Your task to perform on an android device: I want to make copy of Auto image to my drive only
Image 0: 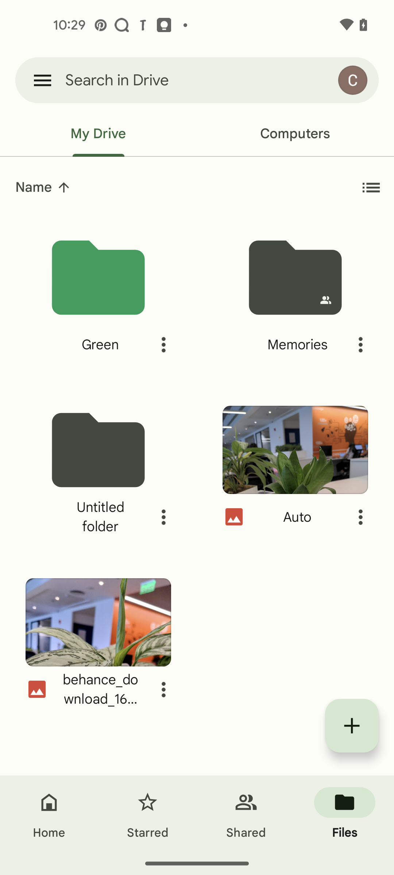
click on the 3 dot icon of auto image
Step 0: click (360, 517)
Image 1: 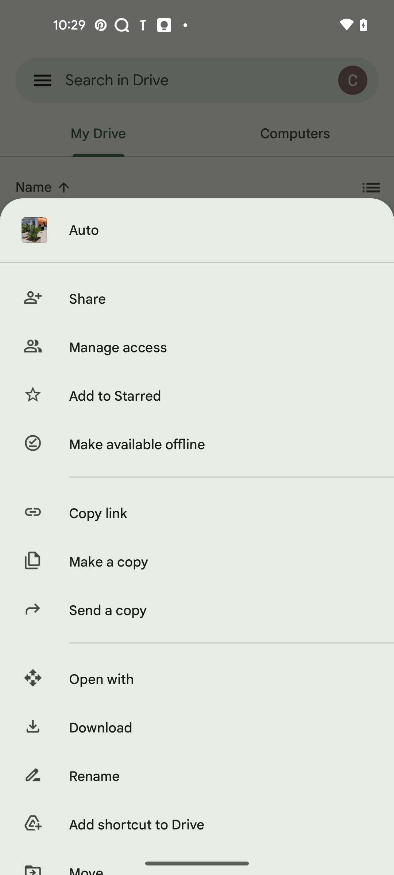
click on the make a copy option
Step 1: click (220, 562)
Image 2: 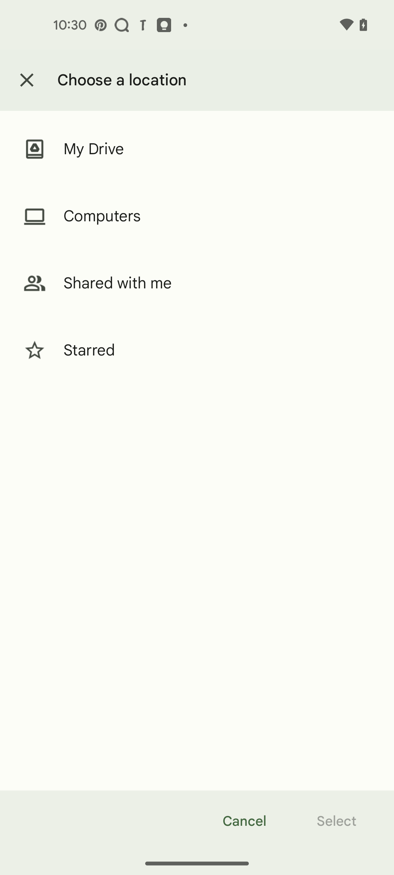
click on the my drive
Step 2: click (205, 149)
Image 3: 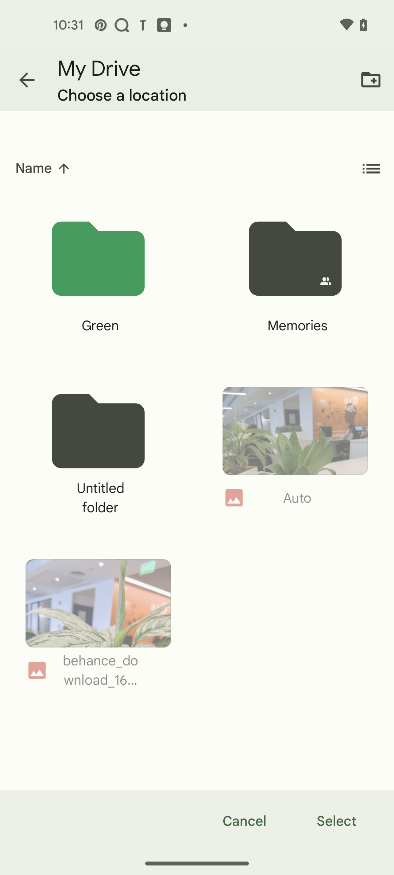
click on the select button
Step 3: click (336, 821)